Your task to perform on an android device:  edit the meeting date to July 26
Image 1: 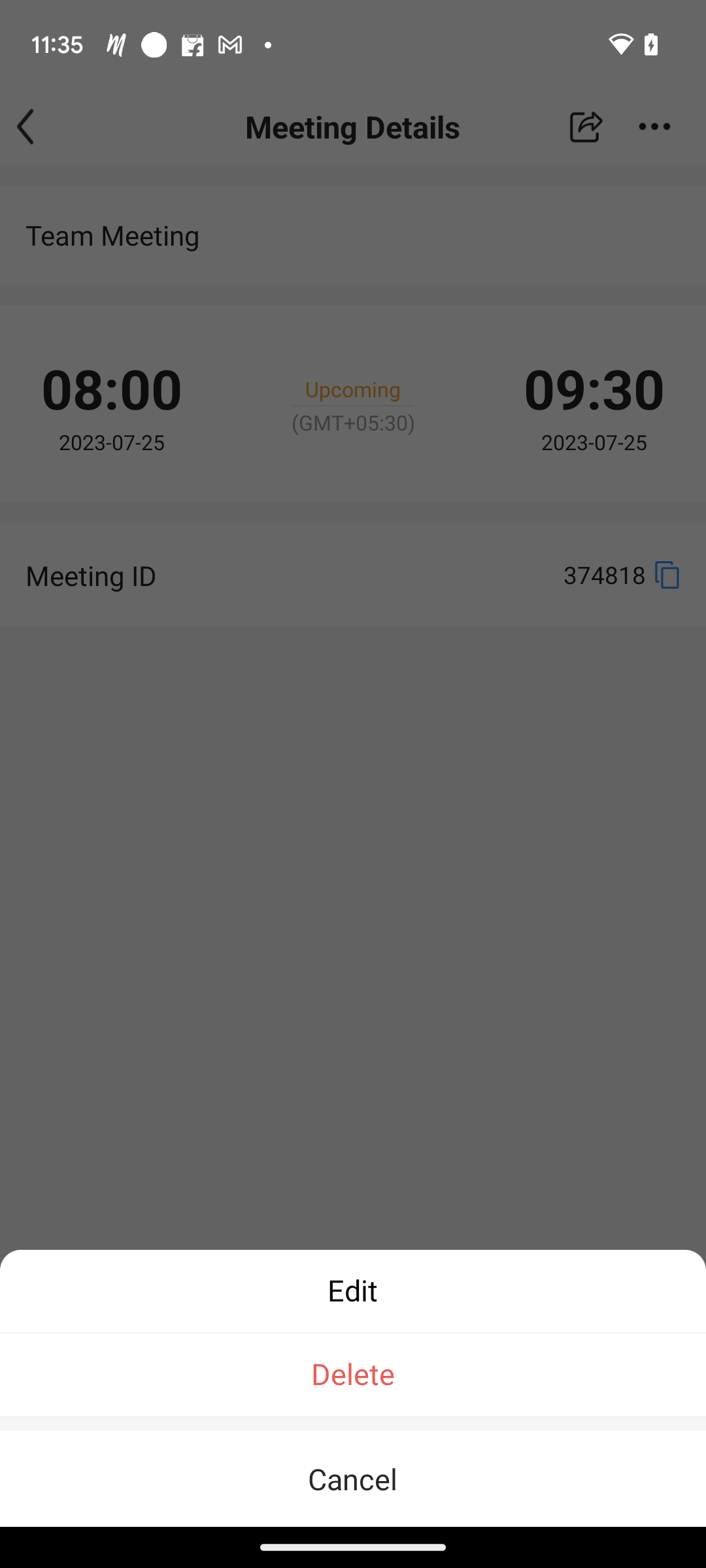
Click on the first option, Edit.
Step 1: click (352, 1291)
Image 2: 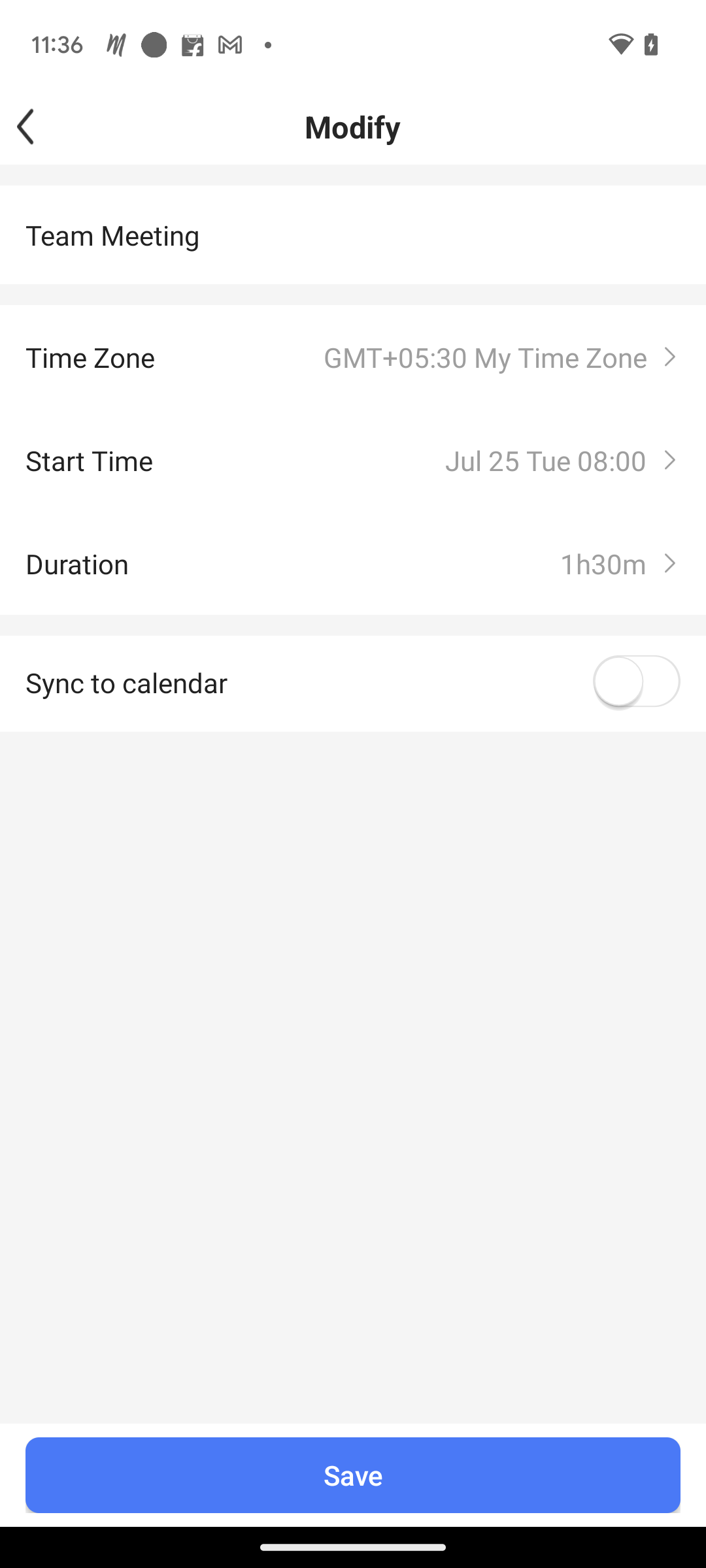
Click on the third option, Start Time.
Step 2: click (406, 460)
Image 3: 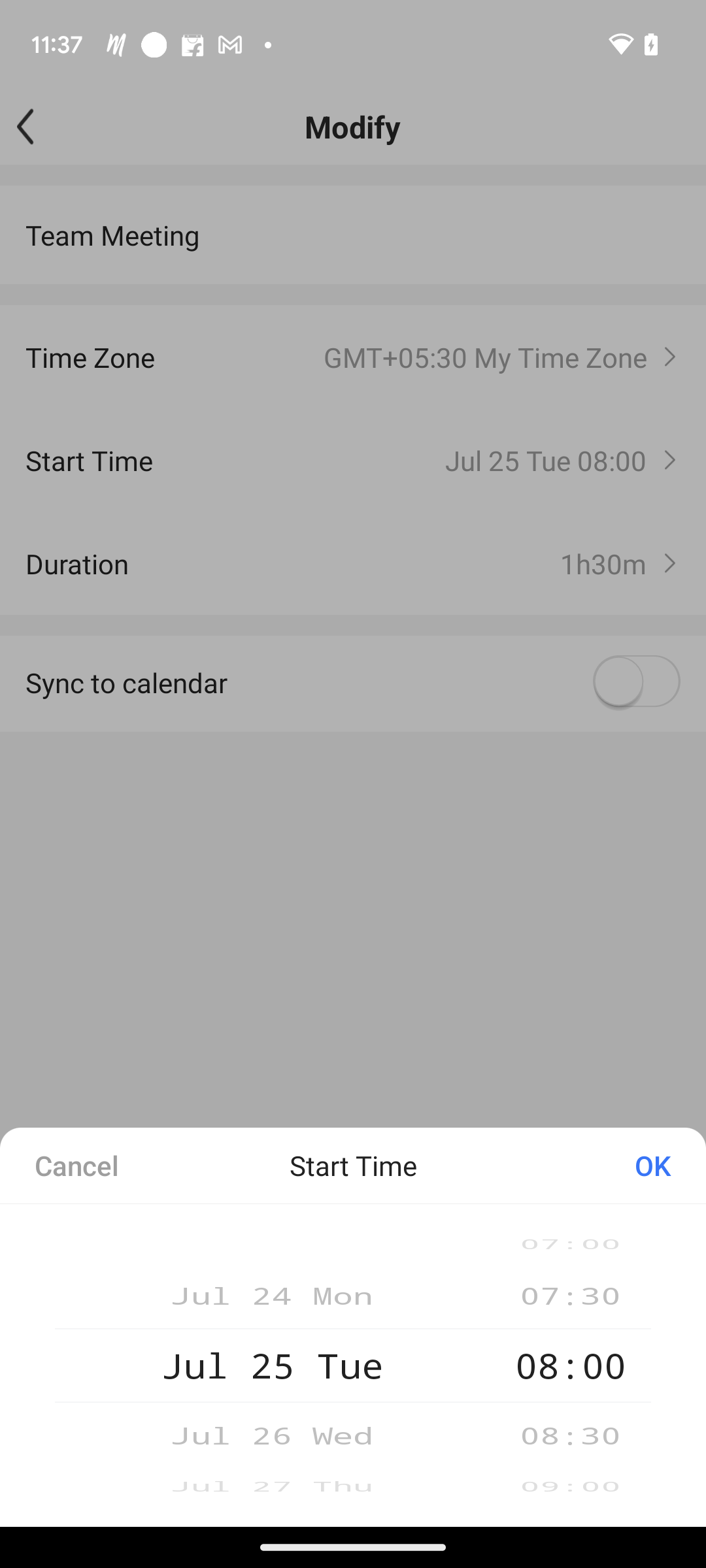
click on the date july 26
Step 3: click (250, 1432)
Image 4: 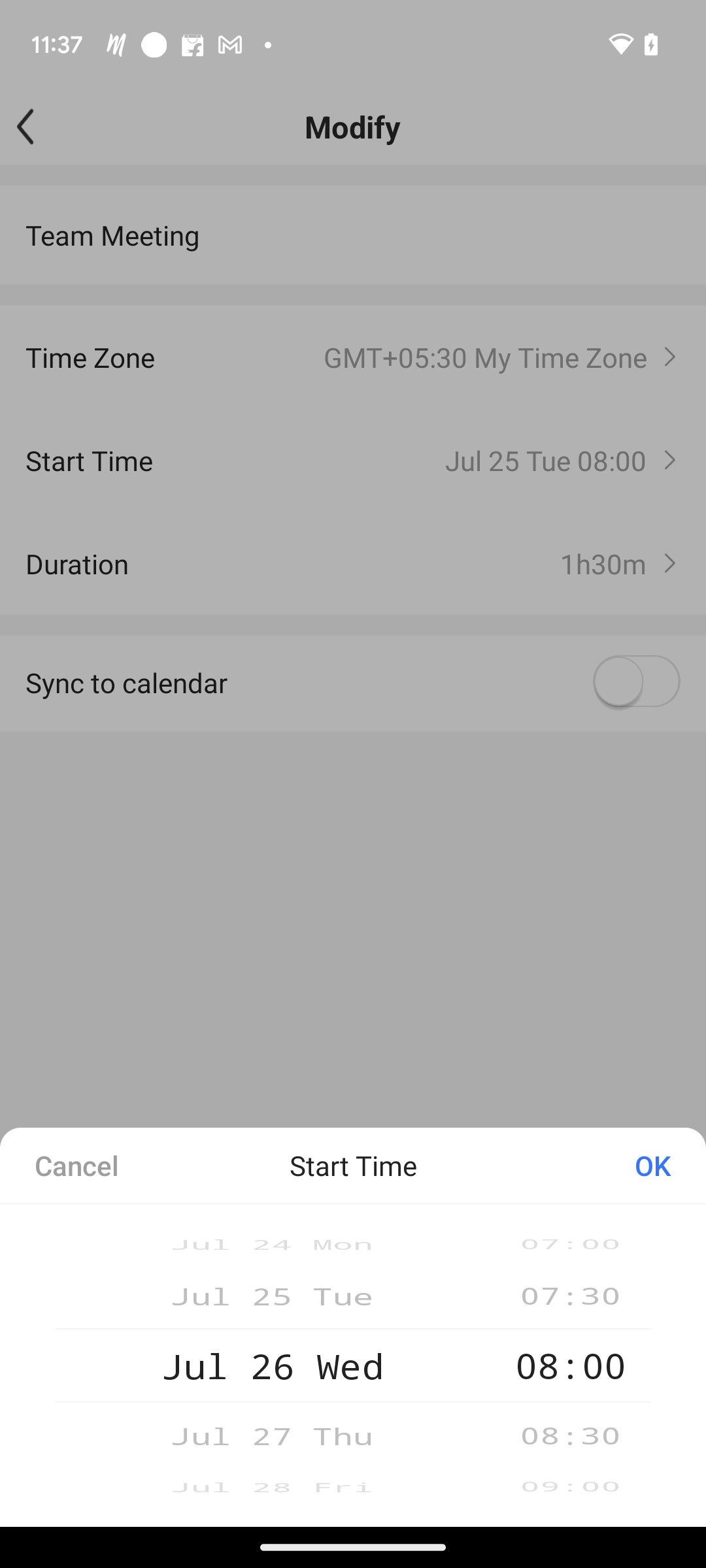
click ok
Step 4: click (630, 1166)
Image 5: 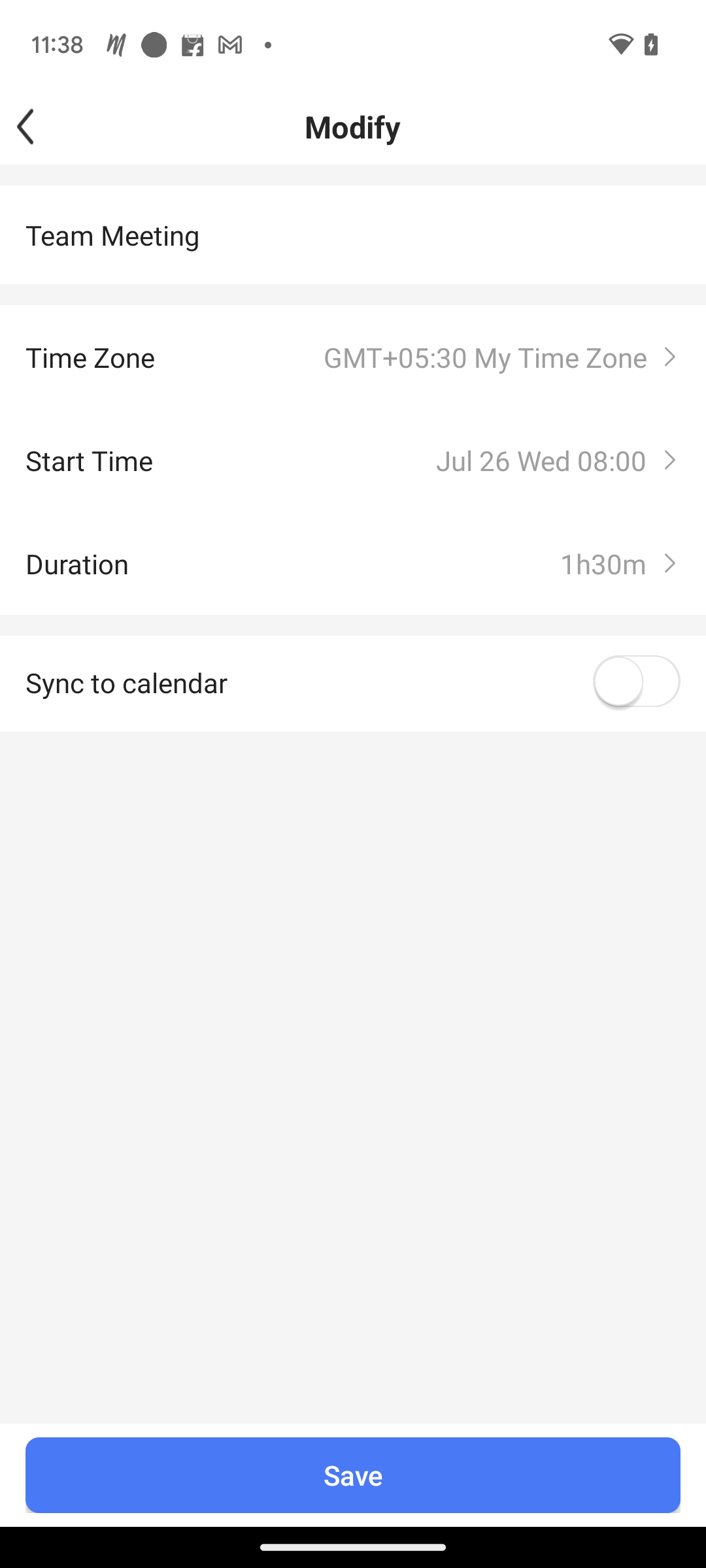
Click on the save option presented at the bottom.
Step 5: click (352, 1475)